Your task to perform on an android device: I'm prepared to start the jumping jacks exercise on the first day of the beginner's abs program on the home workout app.
Image 0: 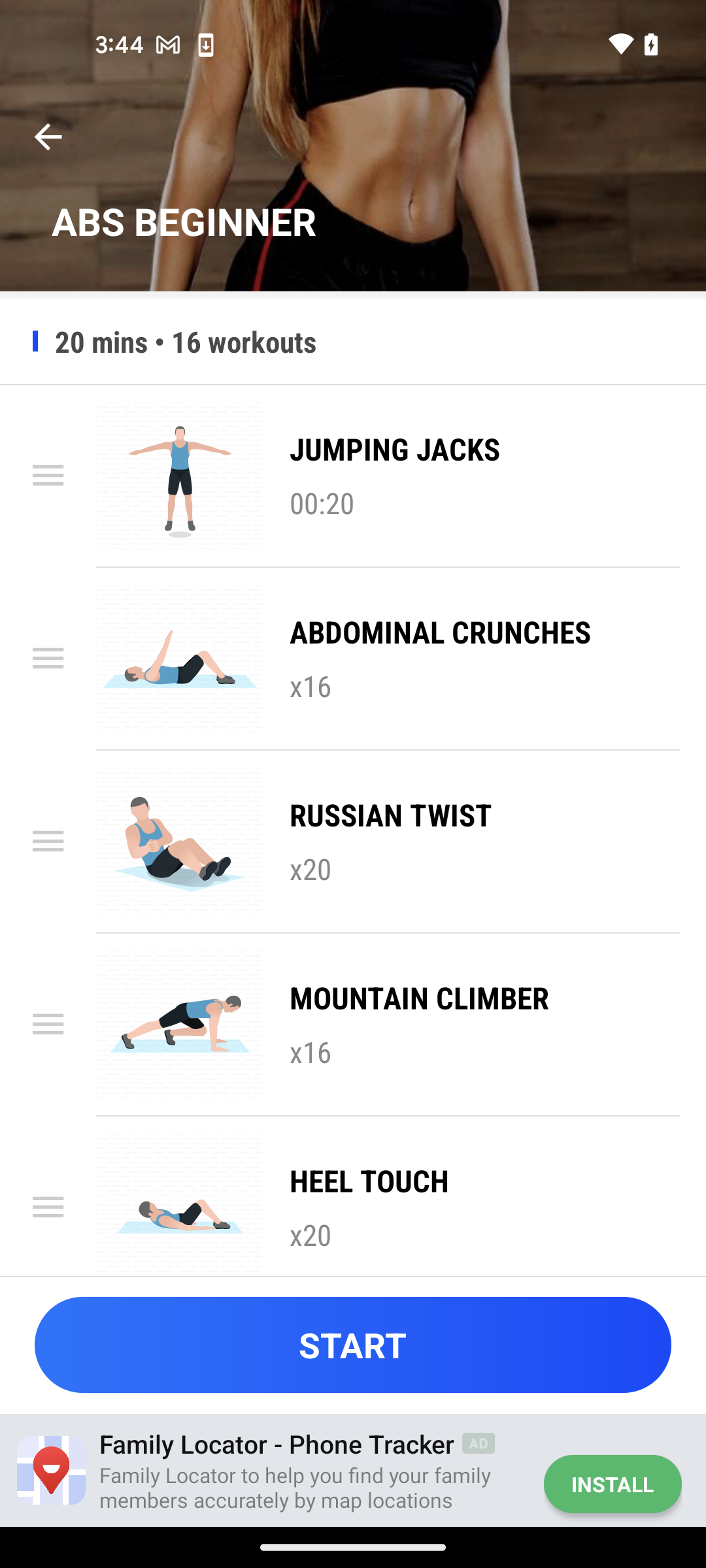
Tap on the jumping jacks exercise
Step 0: click (395, 448)